Your task to perform on an android device: In the reminder app, select Gopal´s birthday reminder and mark it as completed.
Image 0: 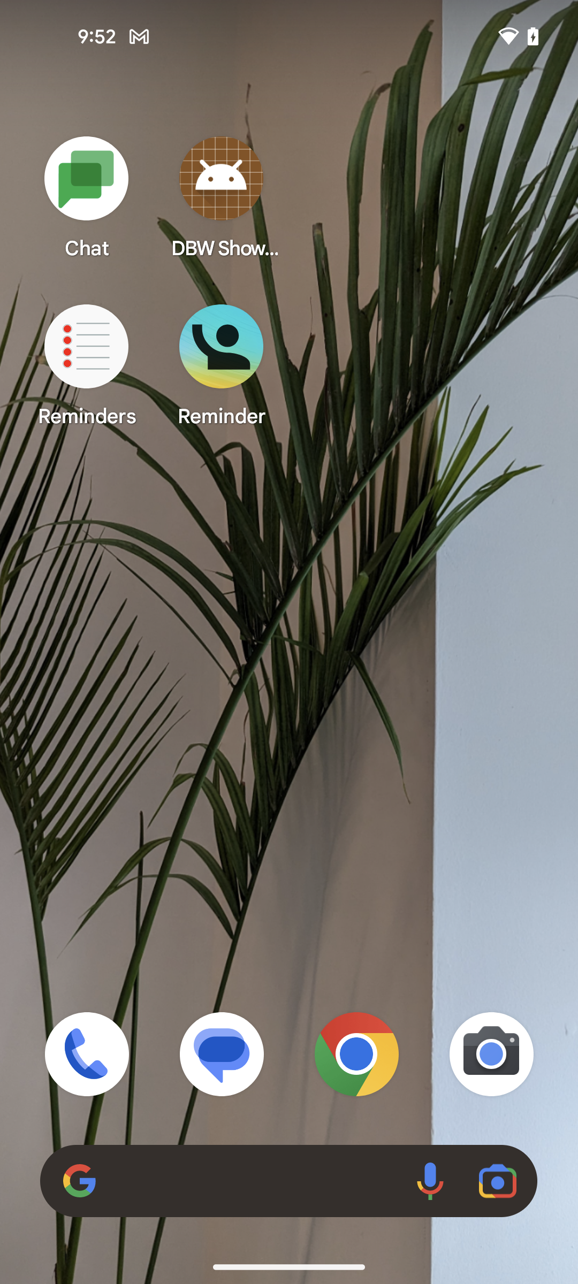
Open the reminder app
Step 0: open app "Reminder"
Image 1: 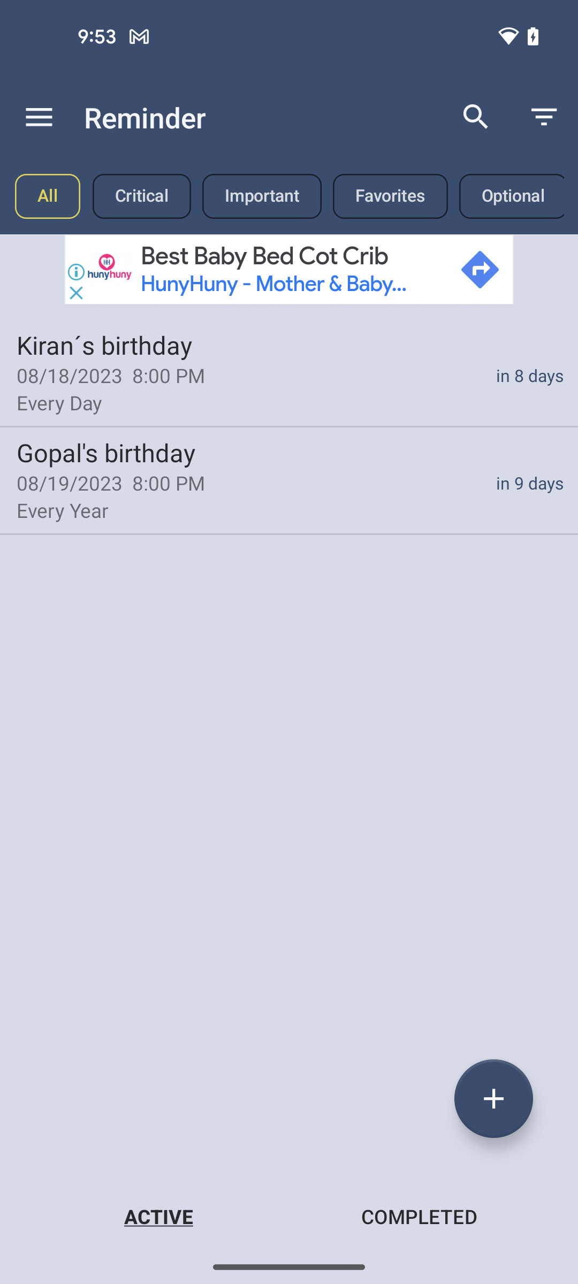
Tap on Gopal´s birthday reminder
Step 1: click (289, 479)
Image 2: 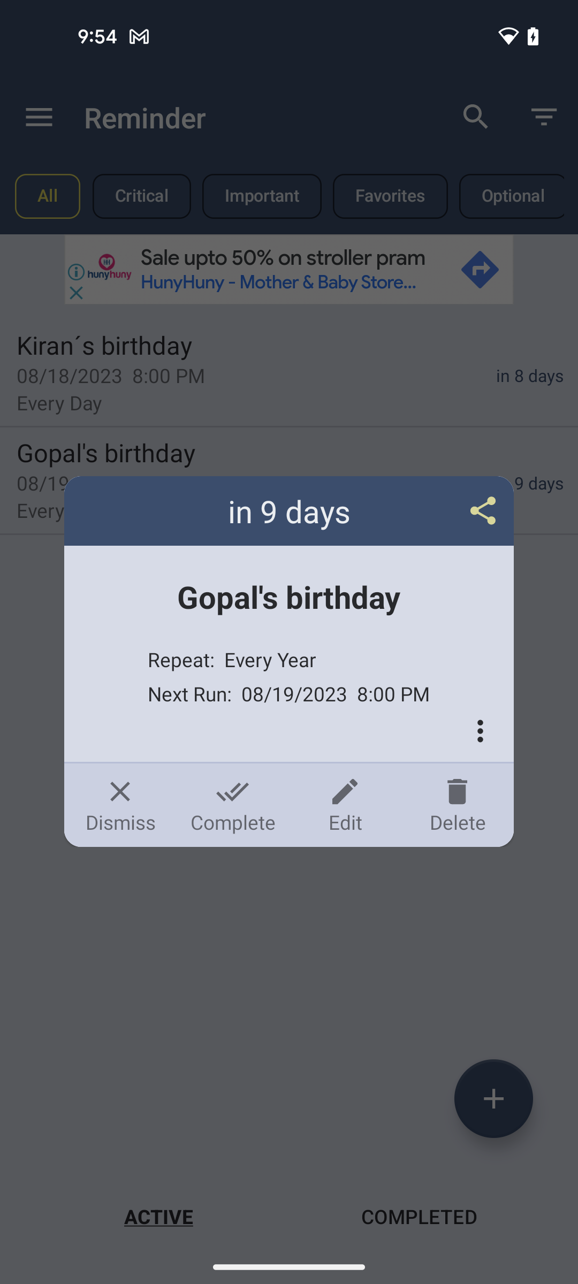
Select the complete option
Step 2: click (232, 805)